Your task to perform on an android device: These LAORENTOU Men's Dress Shoes are amazing, and I want to add these shoes to my wishlist, so add these shoes to my cart in the Temu app.
Image 0: 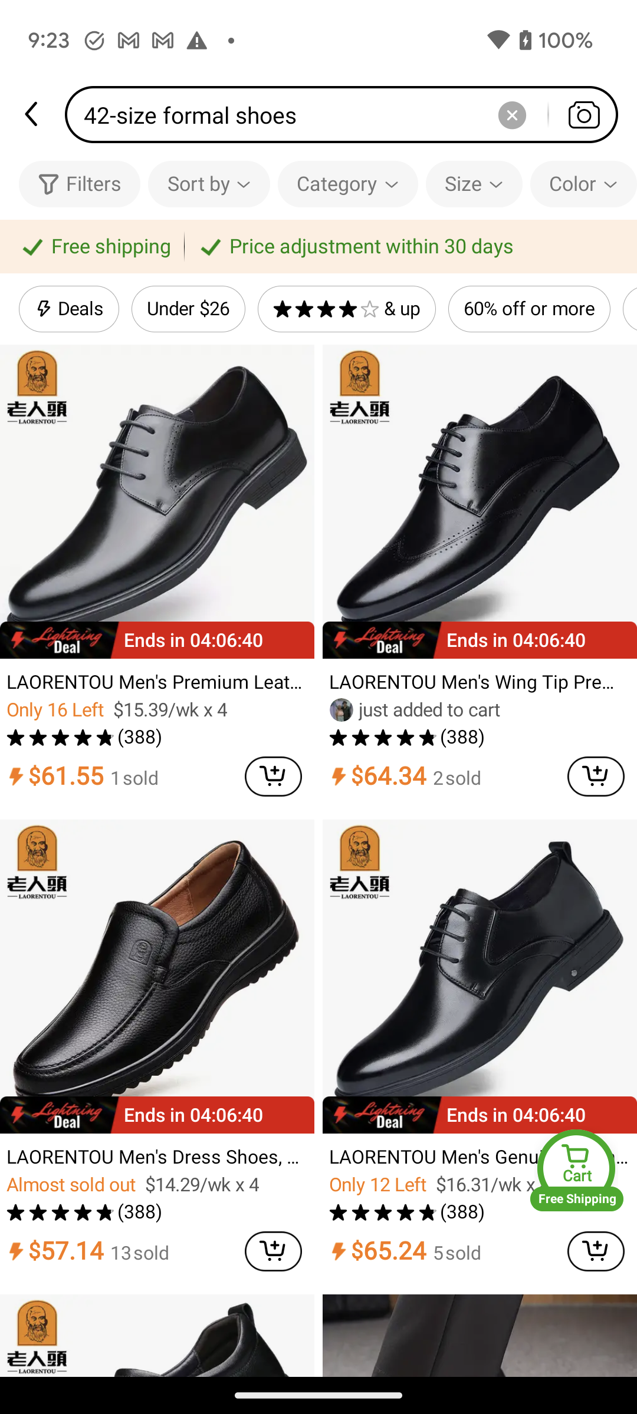
Click on the LAORENTOU Men's Dress Shoes to view add to cart option.
Step 0: click (157, 1050)